Your task to perform on an android device: Open the Samsung Galaxy S20 and view its details including price, description and shipping
Image 0: 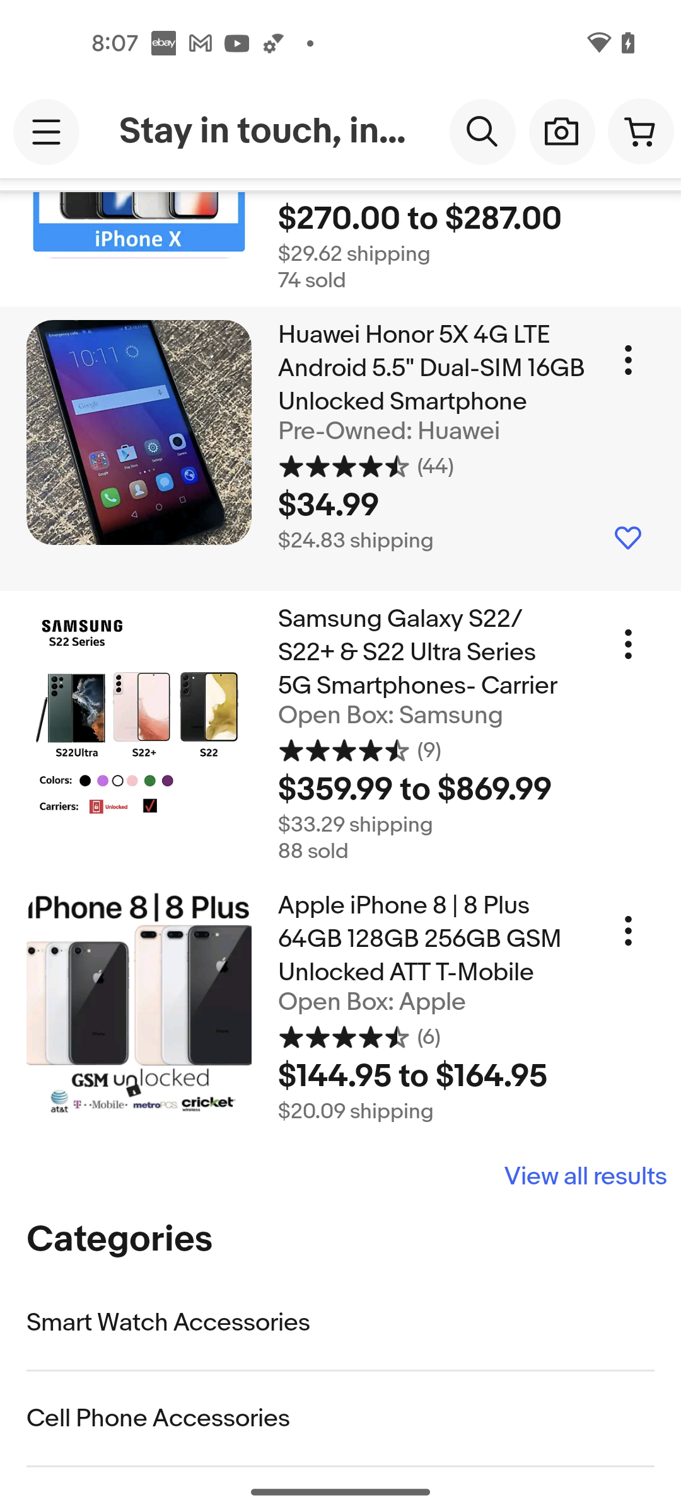
Scroll up to view Samsung Galaxy S20
Step 0: scroll up
Image 2: 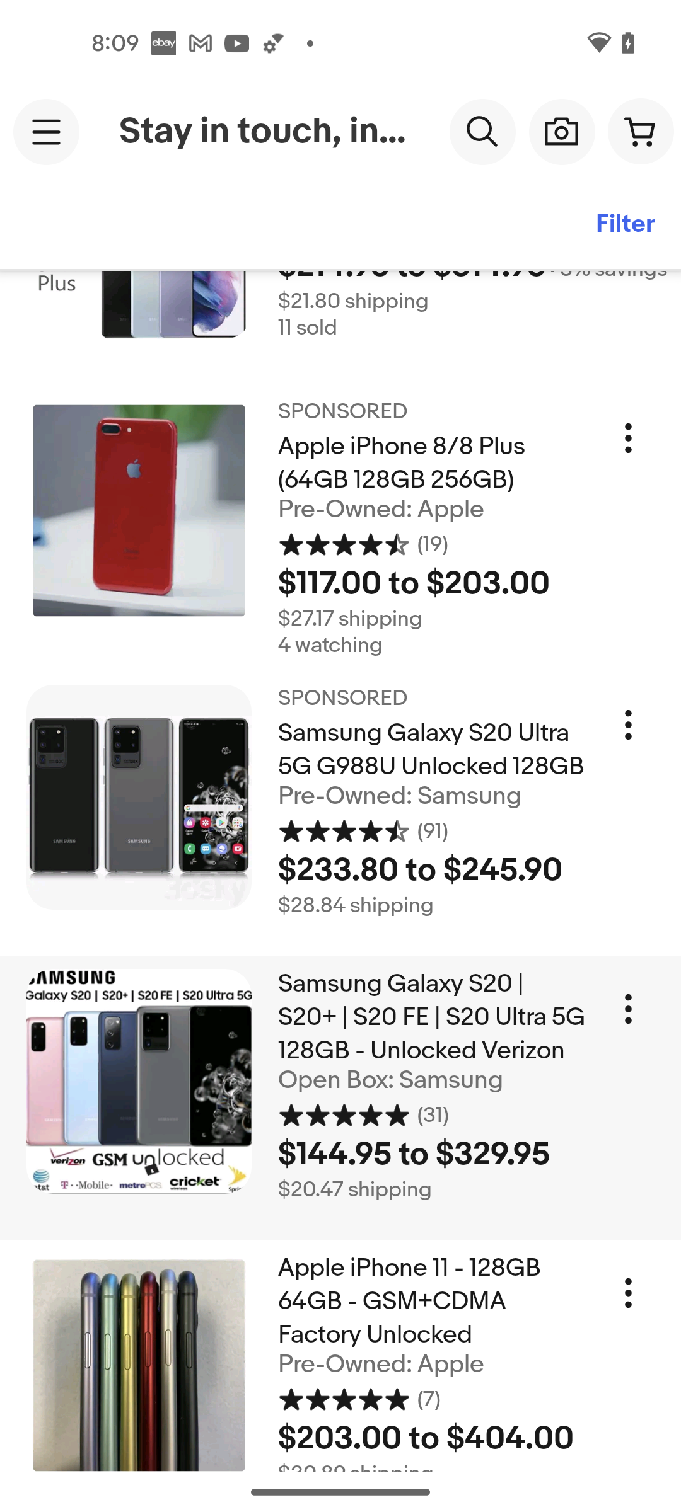
Open the product Samsung Galaxy S20
Step 2: click (433, 1017)
Image 3: 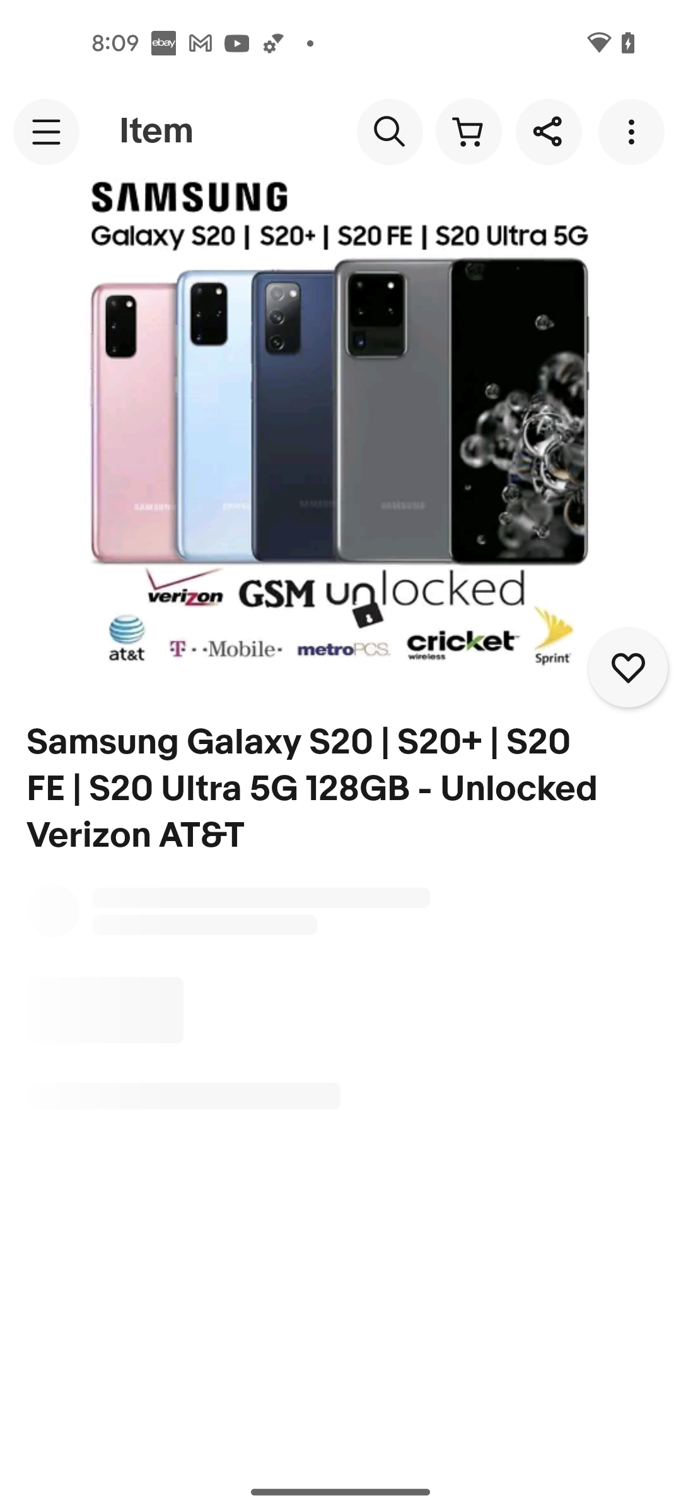
Open the product Samsung Galaxy S20
Step 3: wait
Image 4: 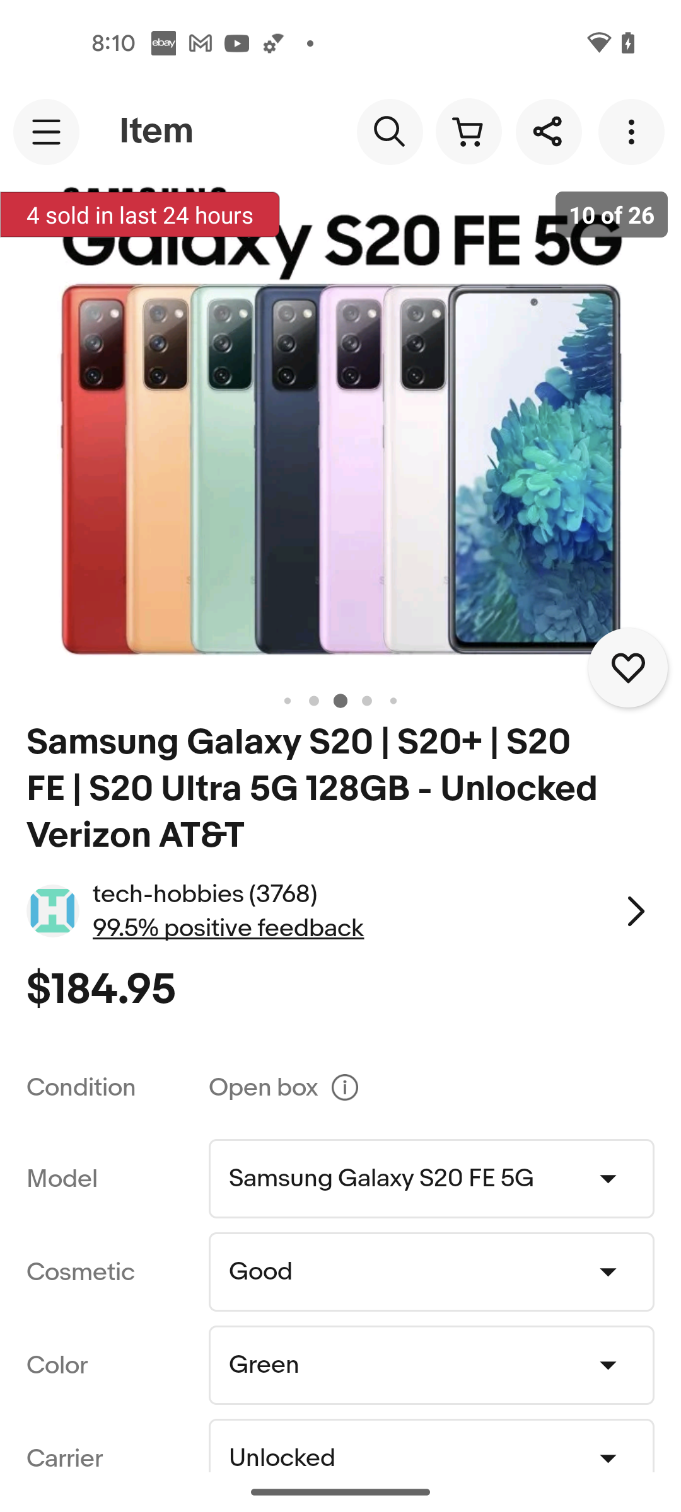
Scroll down to view Description of the product
Step 4: scroll down
Image 5: 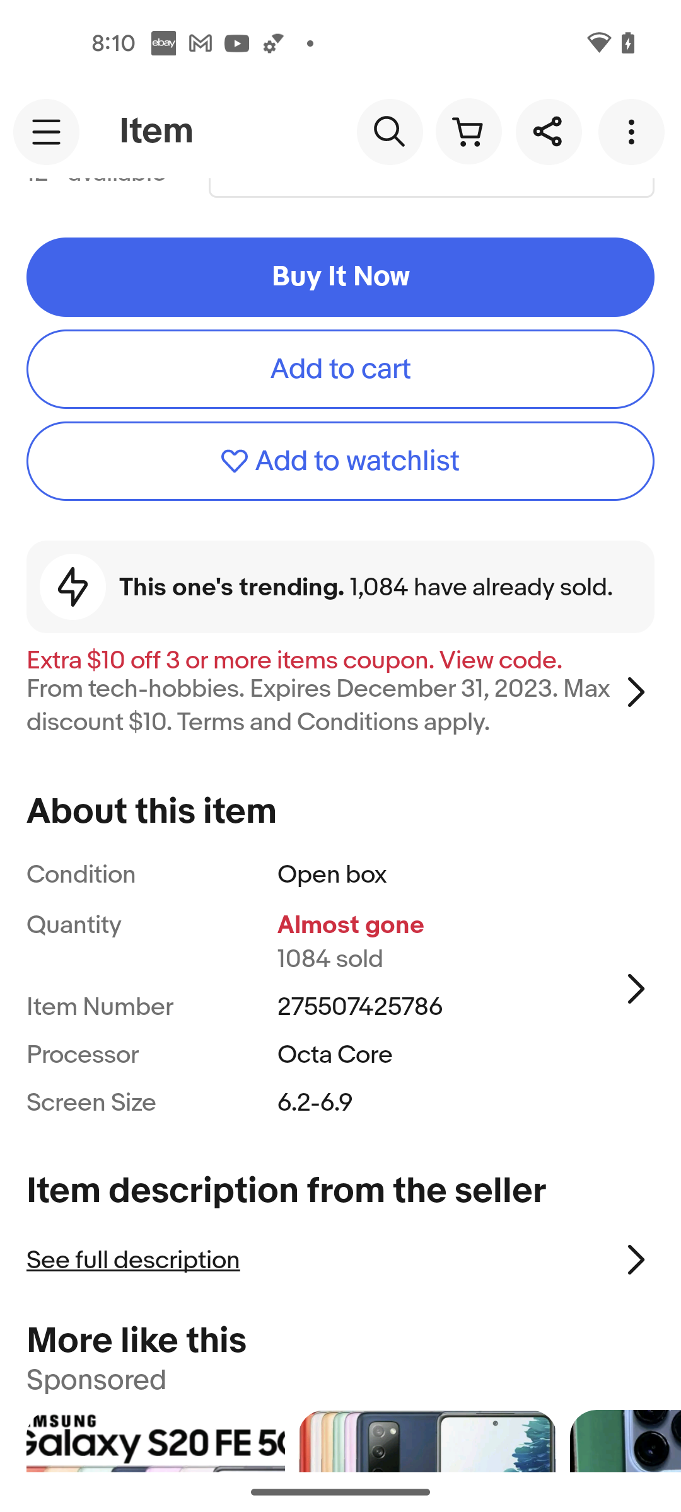
Click on the See full description option under Item description from the seller 
Step 5: click (320, 1259)
Image 7: 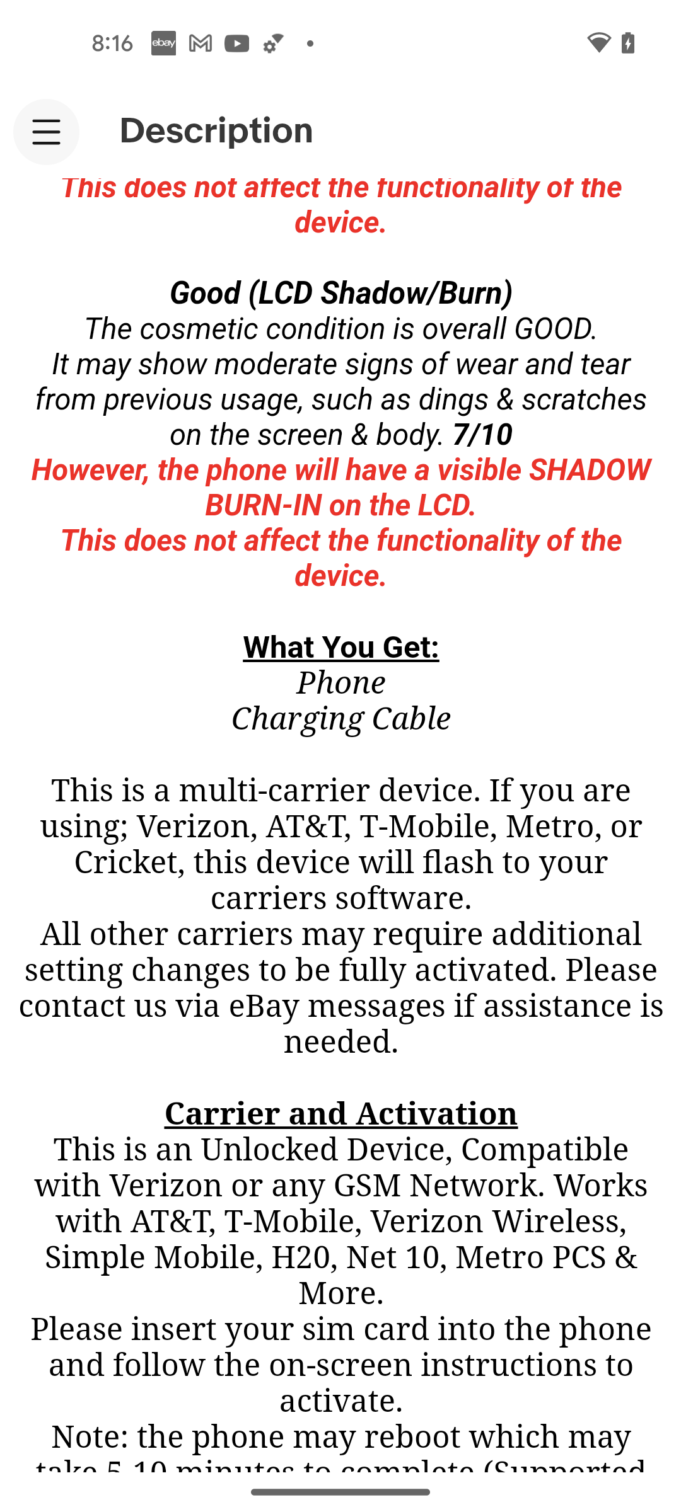
Scroll down to view full description
Step 7: scroll down
Image 8: 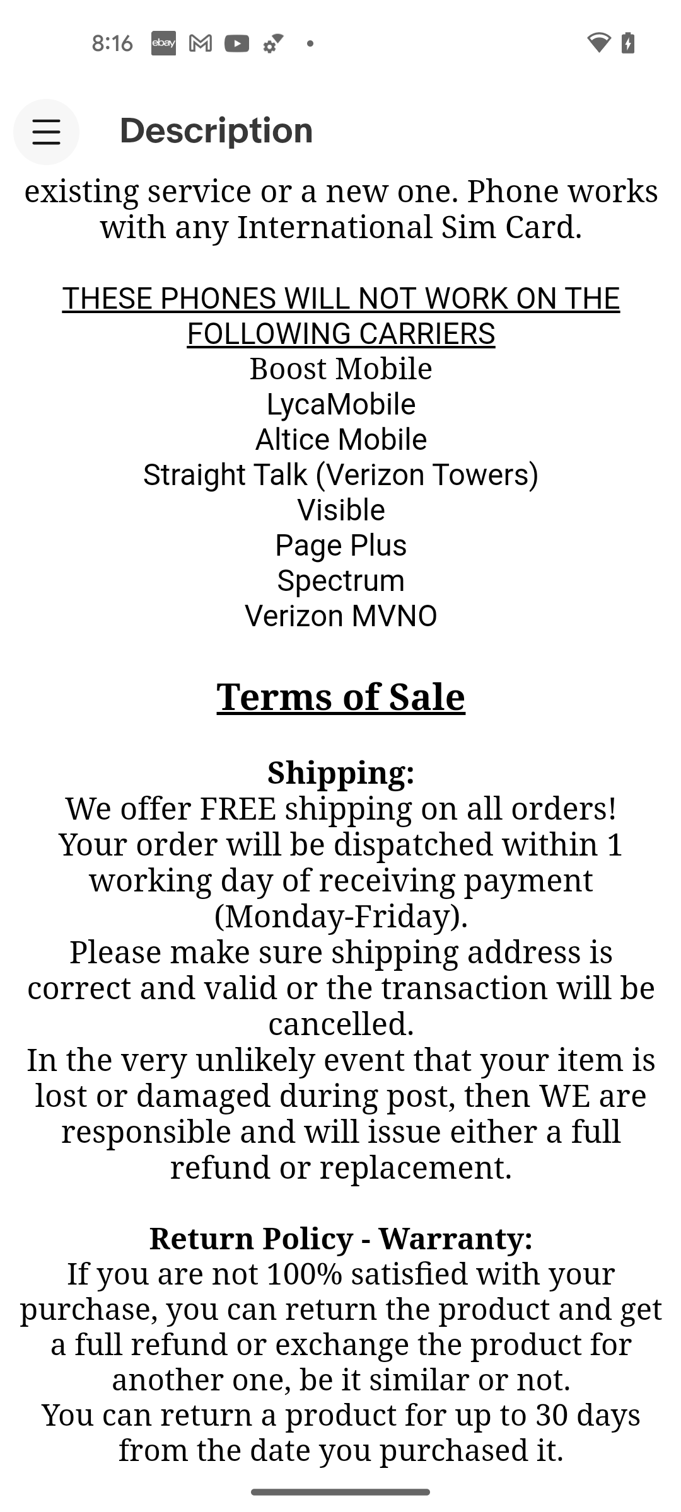
Scroll down to view full description
Step 8: scroll down
Image 9: 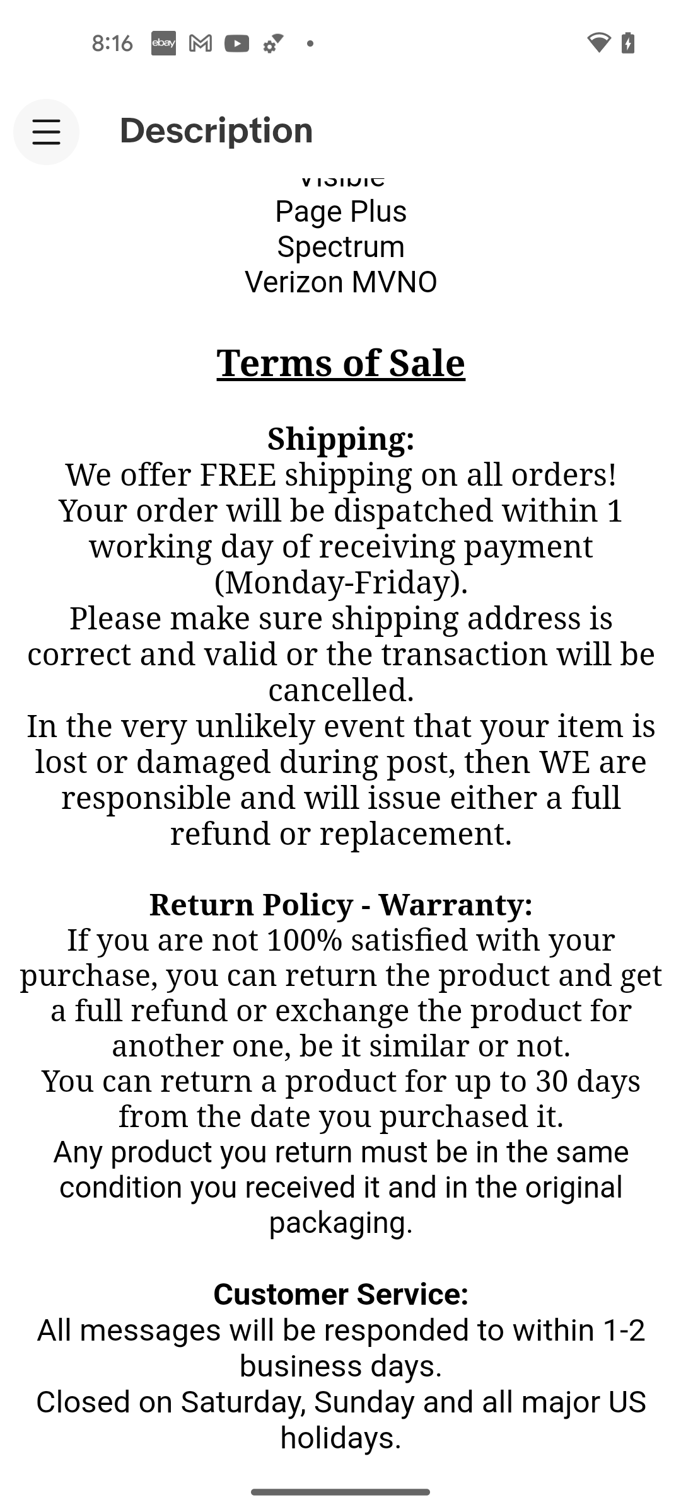
Go back to the previous page
Step 9: press back button
Image 10: 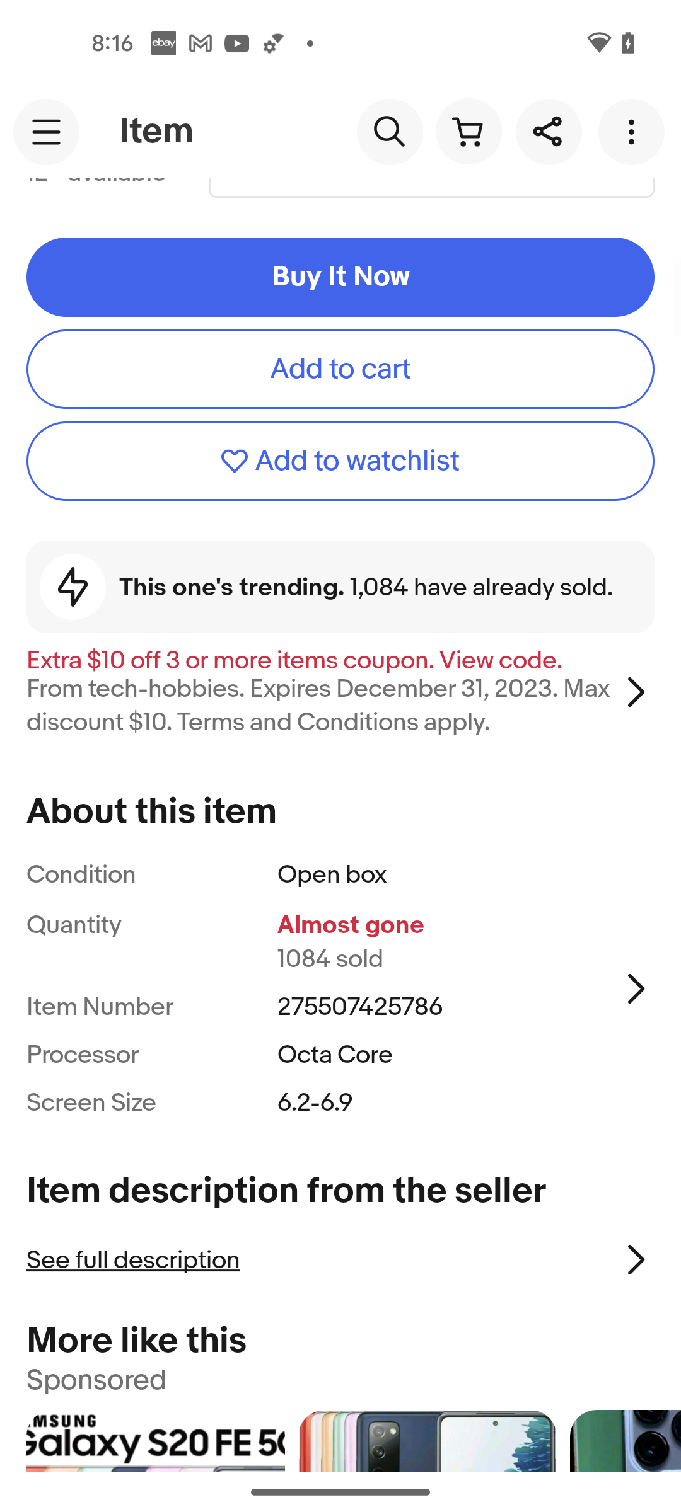
Scroll down to view shipping details
Step 10: scroll down
Image 11: 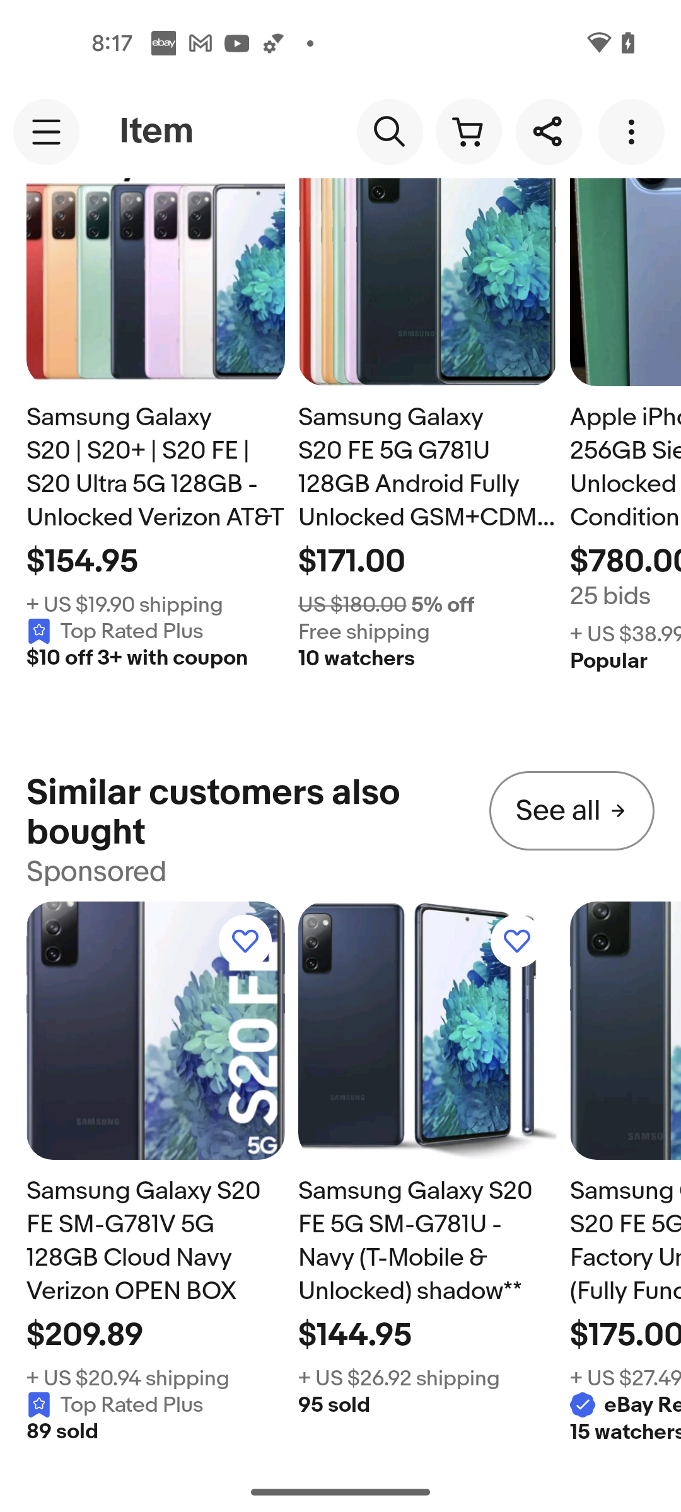
Scroll down to view shipping details
Step 11: scroll down
Image 12: 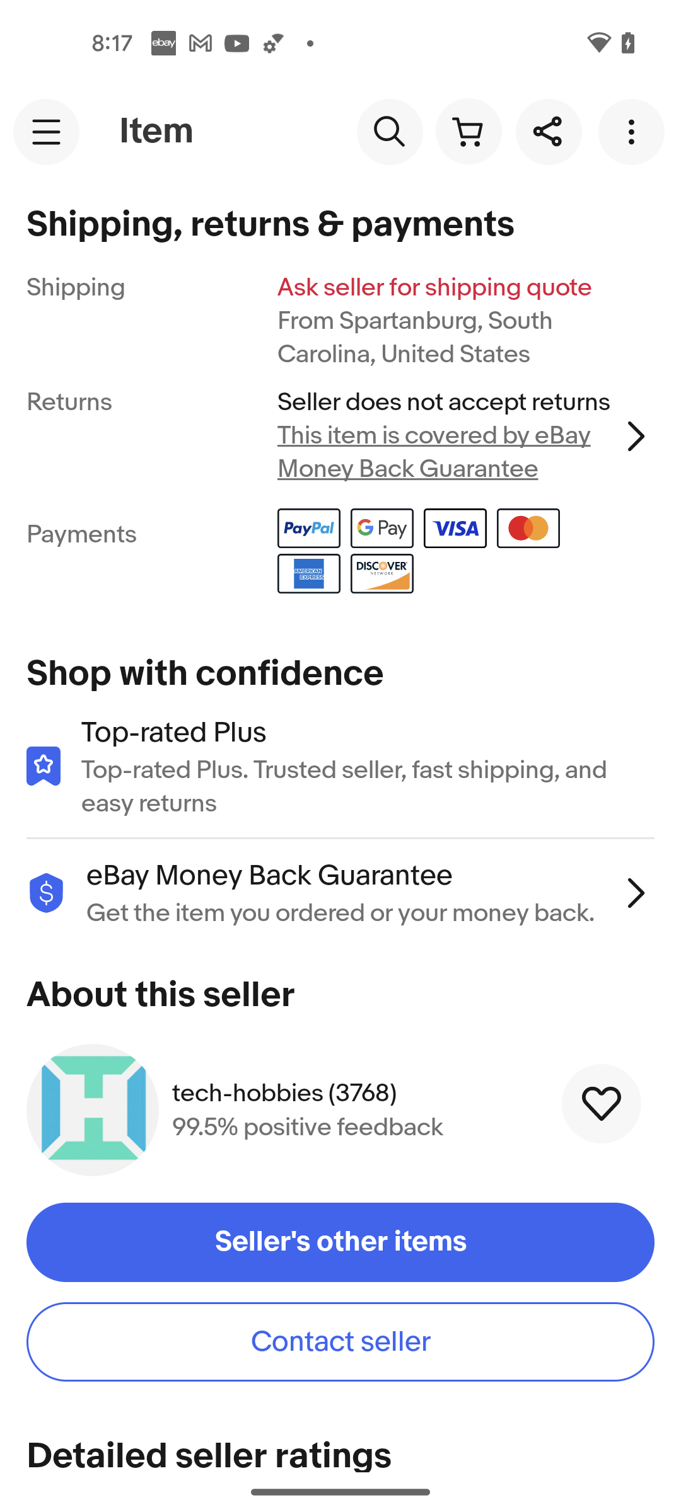
Click on the Arrow icon under Shipping, returns & payments paragraph title
Step 12: click (340, 436)